Your task to perform on an android device: I liked the Cantabil Men Cotton Navy Blue Shirt, and I want to save this shirt in my cart, so add the Cantabil Men Cotton Navy Blue Shirt to my cart in the Nykaaman app.
Image 0: 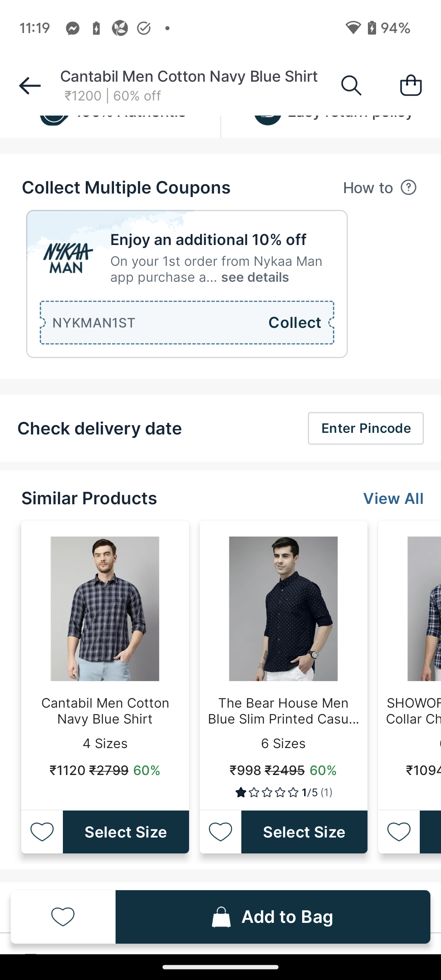
Click on the Add to bag button at the bottom right corner of the screen to save this shirt in my bag.
Step 0: click (287, 917)
Image 1: 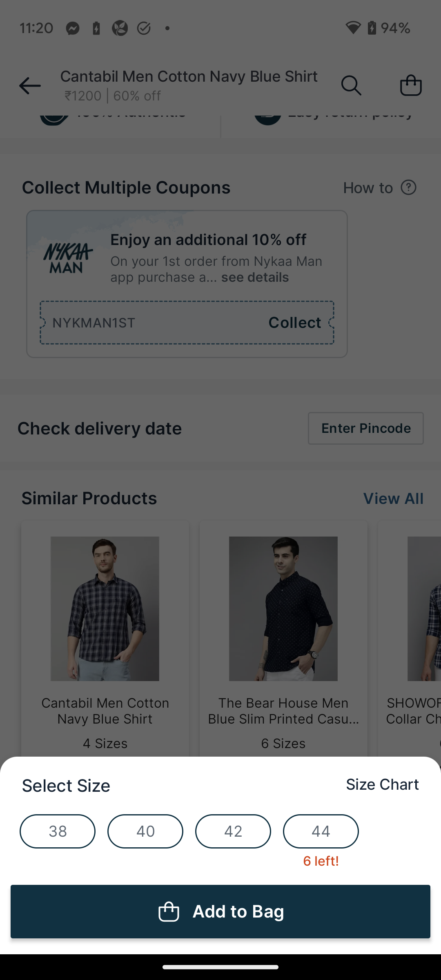
Click on the 42 option to select the size of my shirt.
Step 1: click (233, 831)
Image 2: 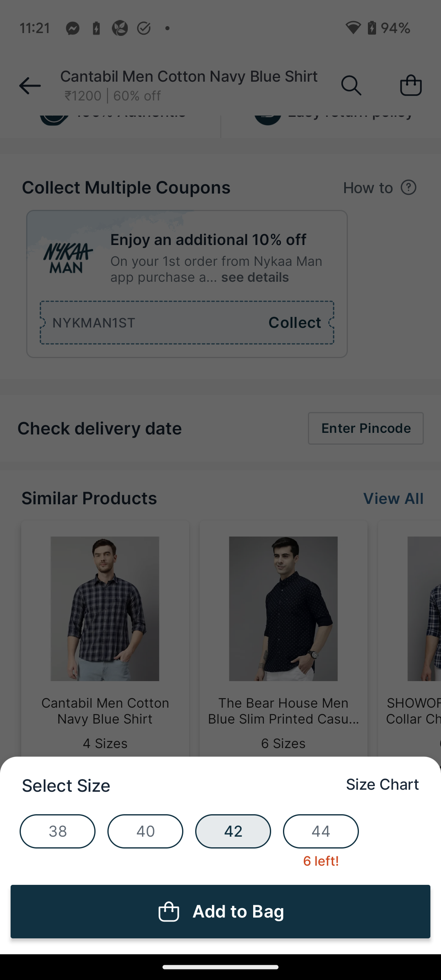
Click on the Add to bag button at the bottom of the screen to save this shirt in my bag
Step 2: click (238, 911)